Your task to perform on an android device: Set a snooze in the Carlos birthday reminder for 10 minutes in the favourite star category in the Reminder App.
Image 0: 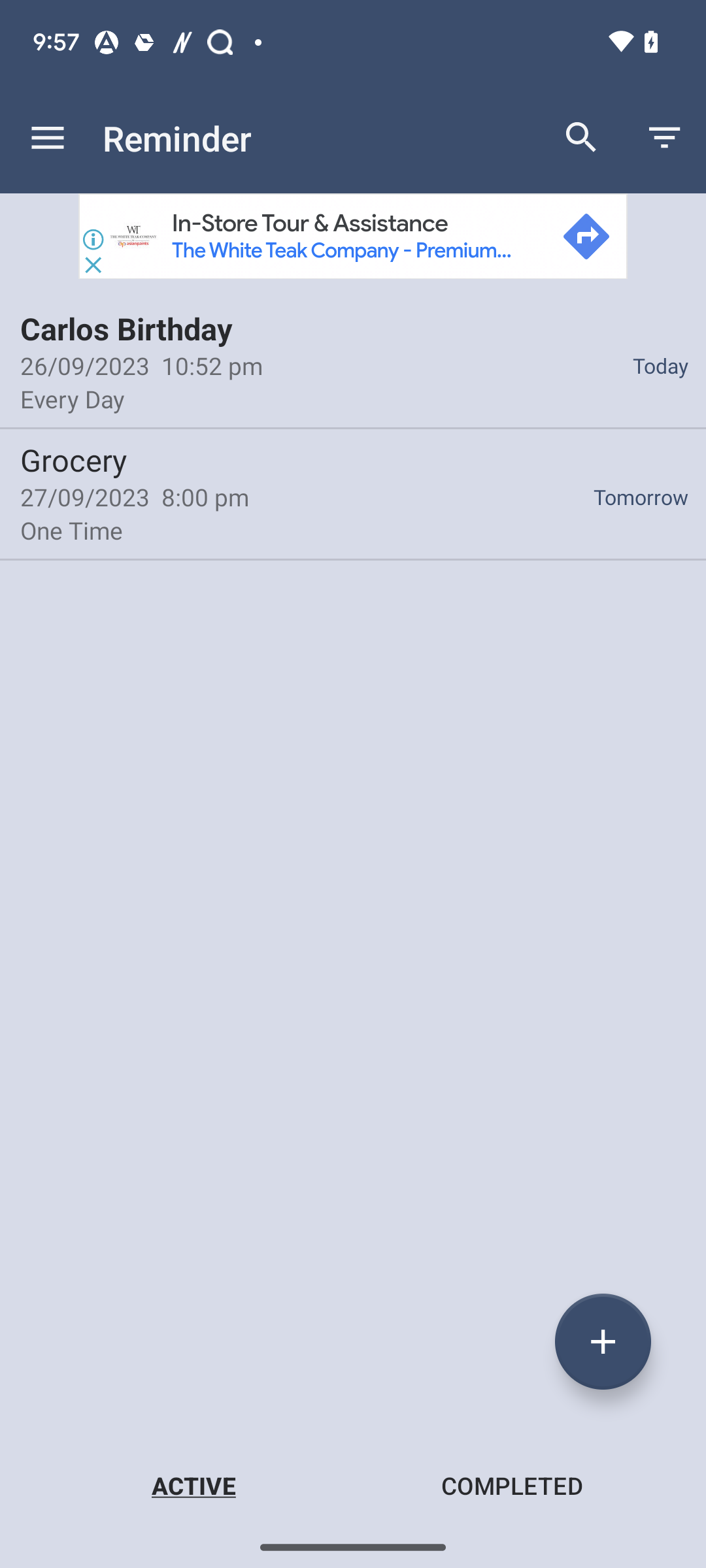
Click on the Carlos Birthday
Step 0: click (120, 328)
Image 2: 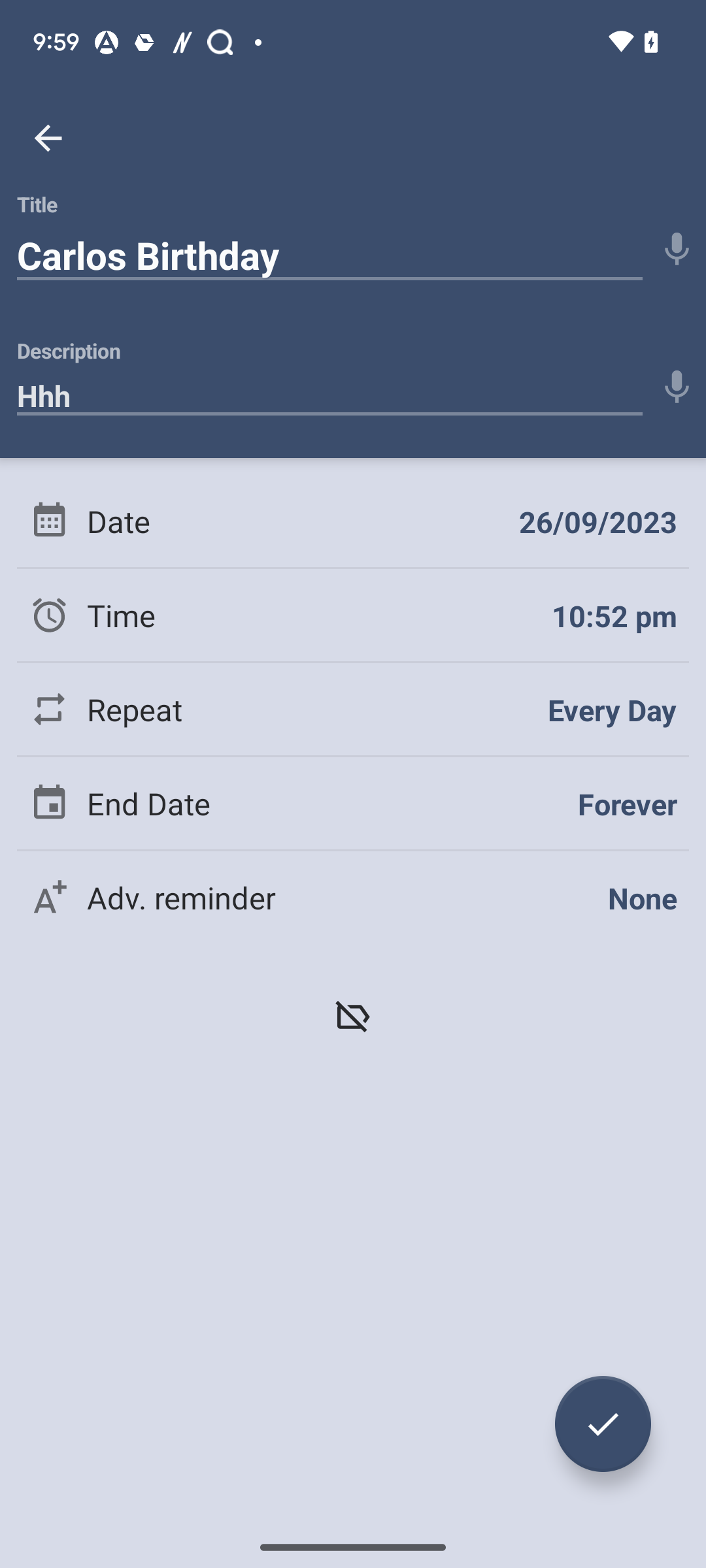
Click on the label icon
Step 2: click (353, 1015)
Image 3: 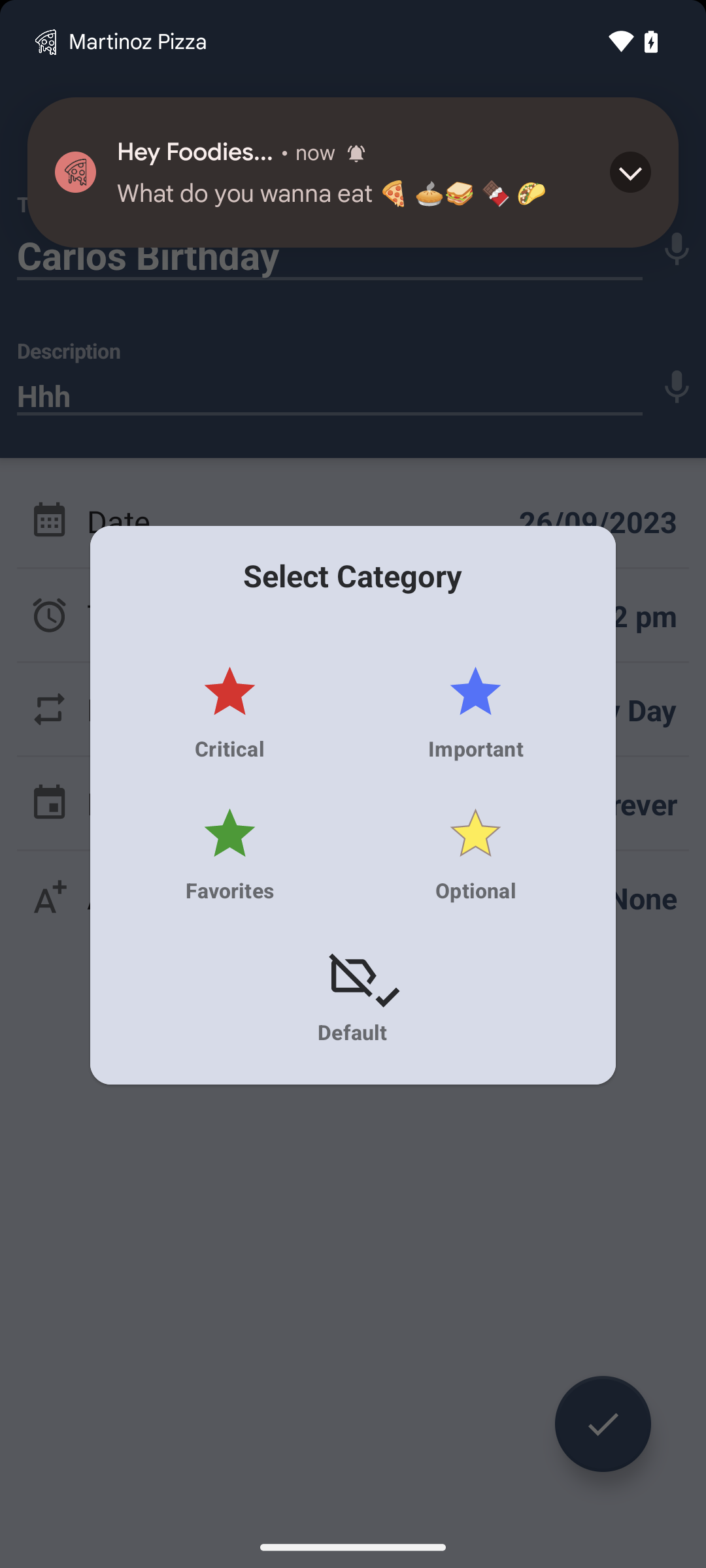
Select favorites category
Step 3: click (229, 855)
Image 4: 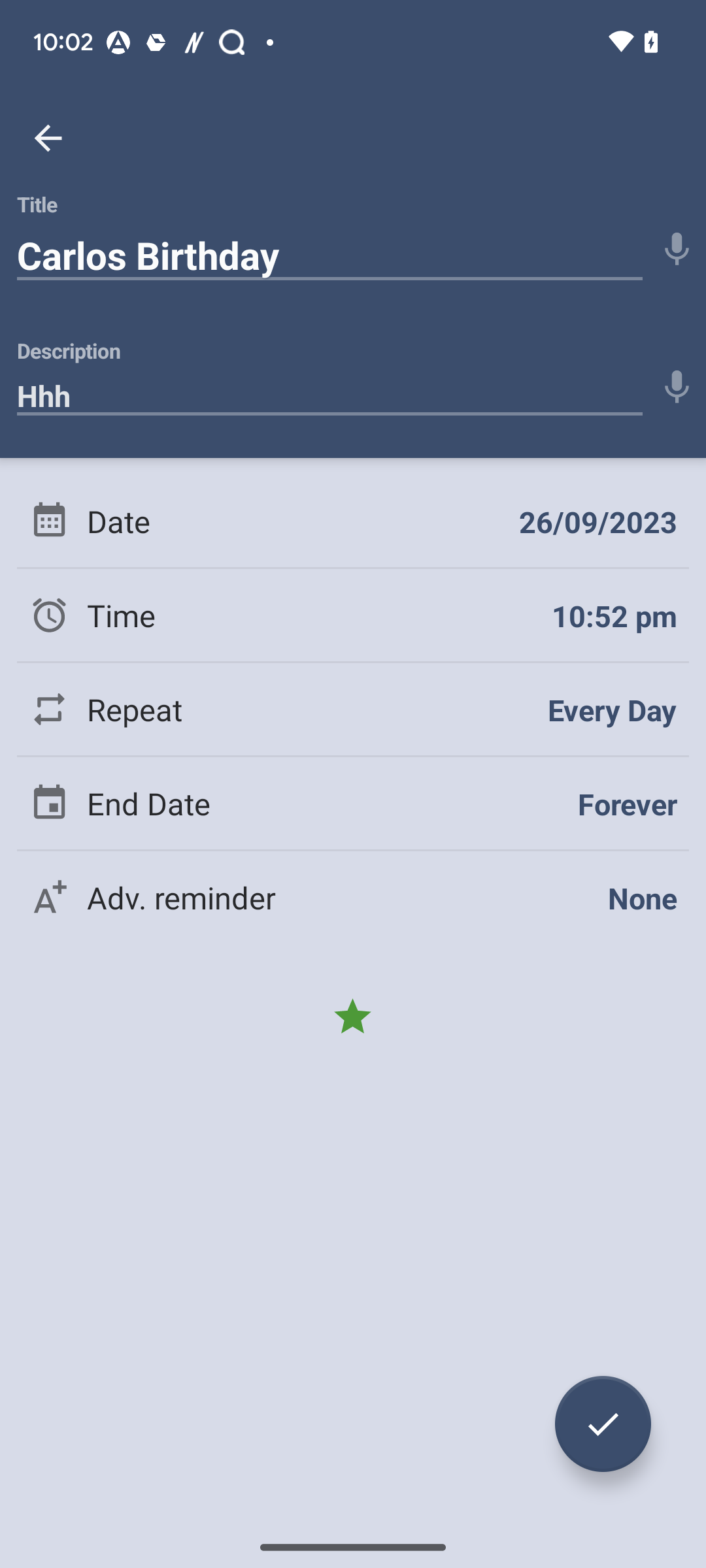
Click on tick button at the bottom right corner of the screen
Step 4: click (603, 1424)